Your task to perform on an android device: Before buying "Duroflex Utopia  fabric 3-Seater Sofa in beige," I want to know what other shoppers of this item think about it, so view the reviews for me.
Image 0: 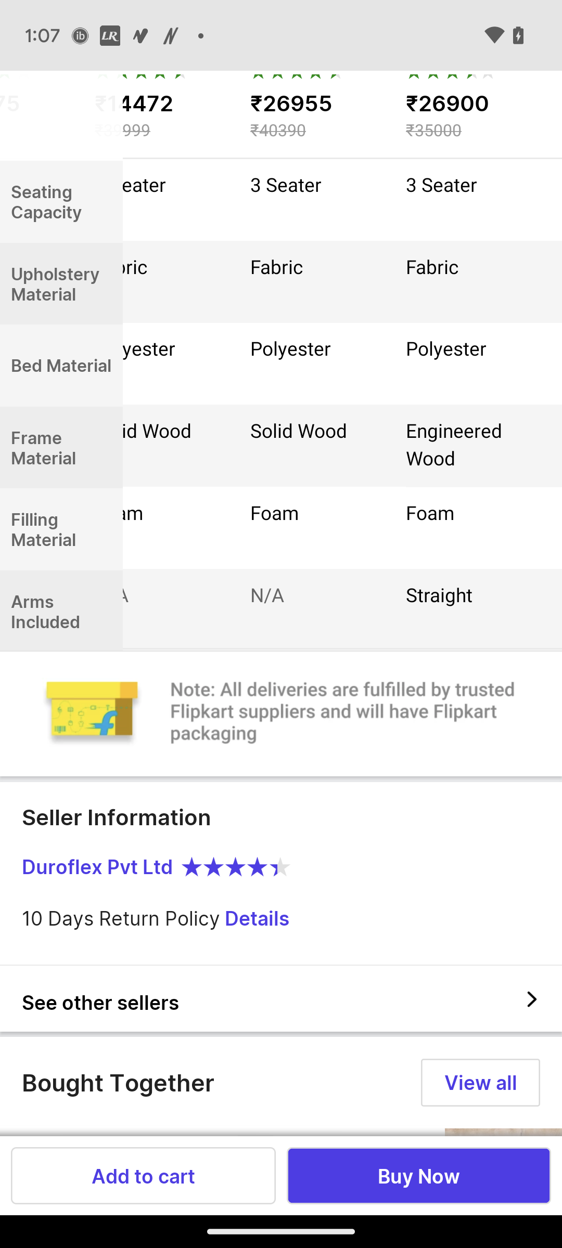
scroll down
Step 0: scroll up
Image 1: 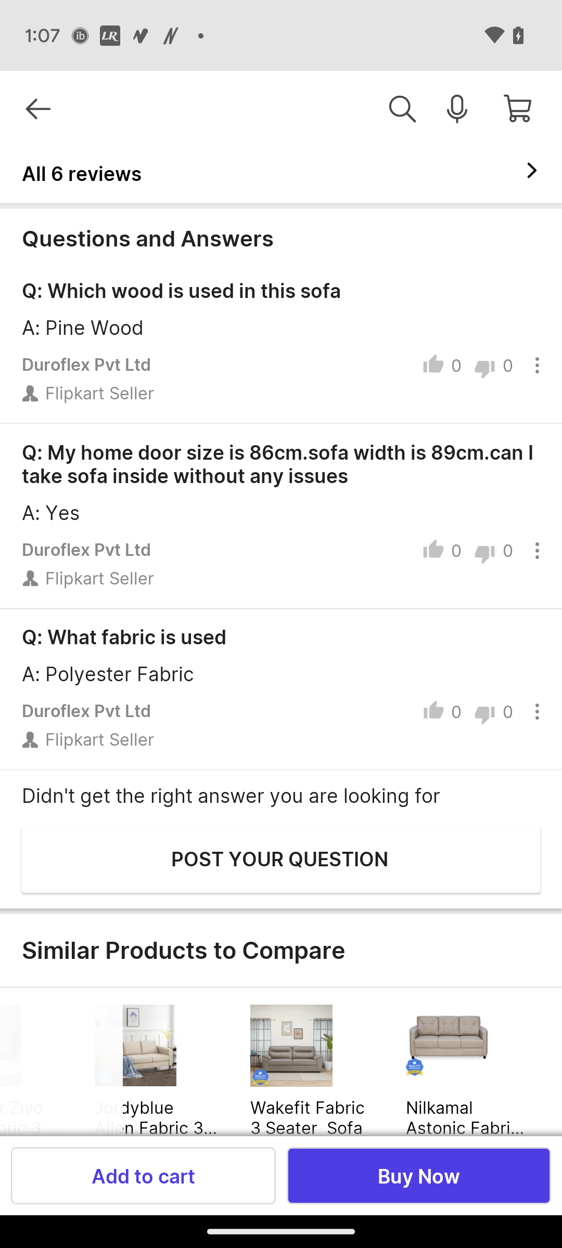
scroll down
Step 1: scroll up
Image 2: 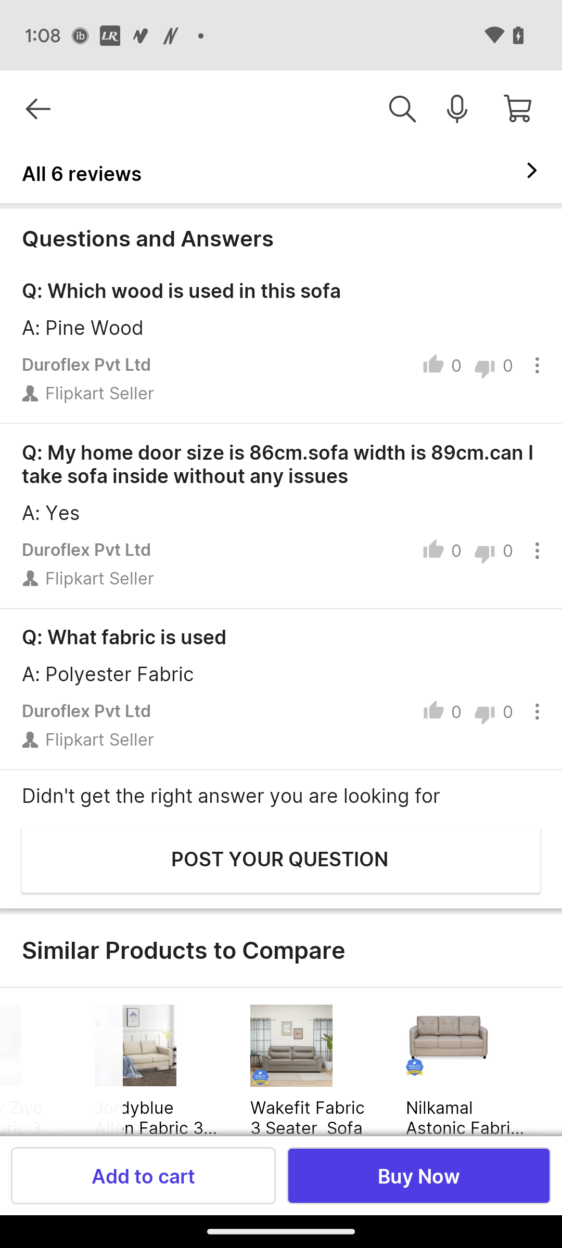
Click on the tab "All 6 reviews"
Step 2: click (101, 166)